Your task to perform on an android device: Look for my boss's contact information in the contacts app; it's saved under the name Boss.
Image 0: 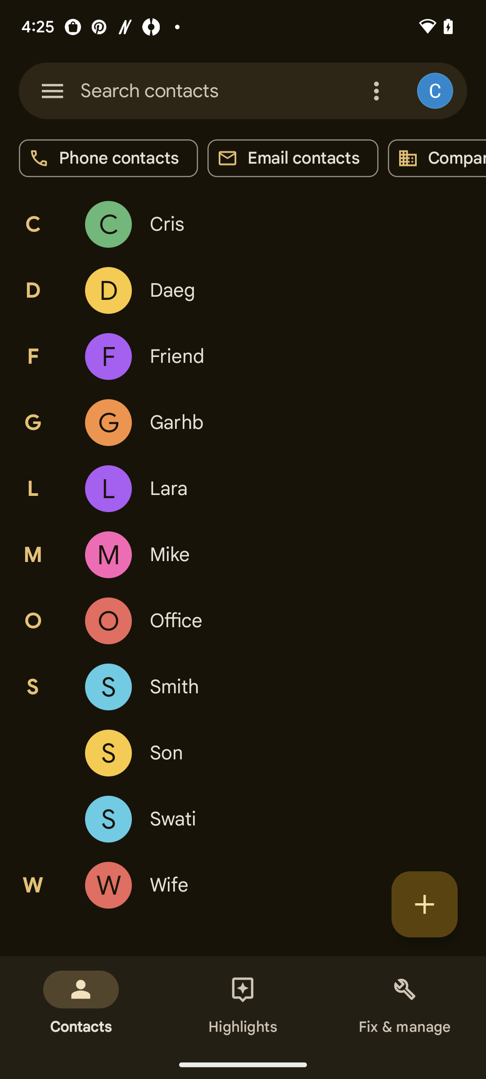
Click on the search bar.
Step 0: click (149, 90)
Image 1: 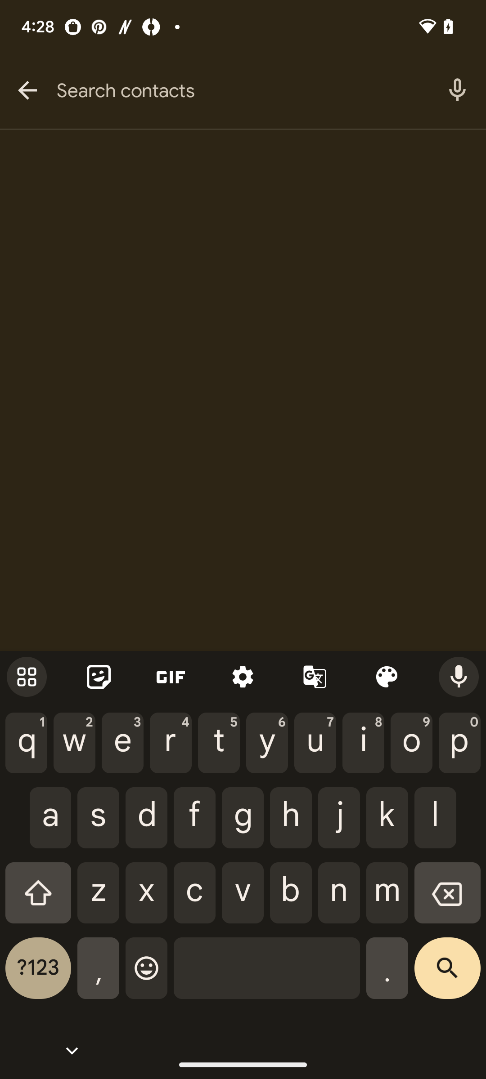
Enter the name of the person.
Step 1: type "Boss"